Your task to perform on an android device: View the details of the searched trip
Image 1: 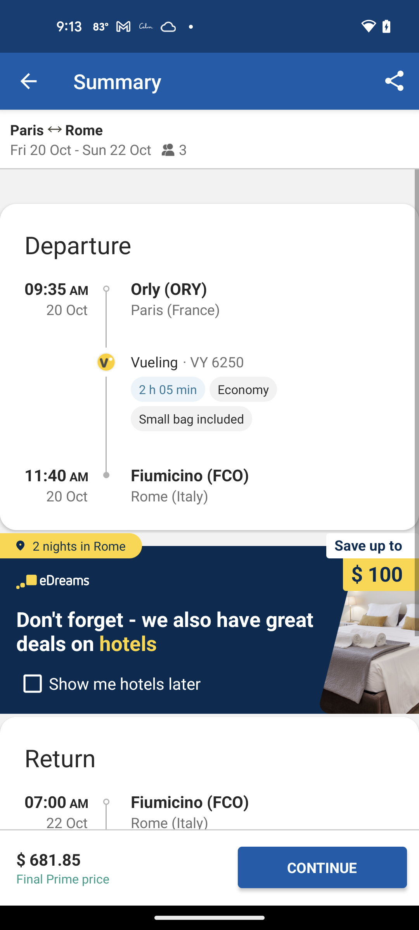
Scroll down to view more
Step 1: scroll down